Your task to perform on an android device: i would like to look on panko bread crumbs  with the help of le marche app
Image 0: 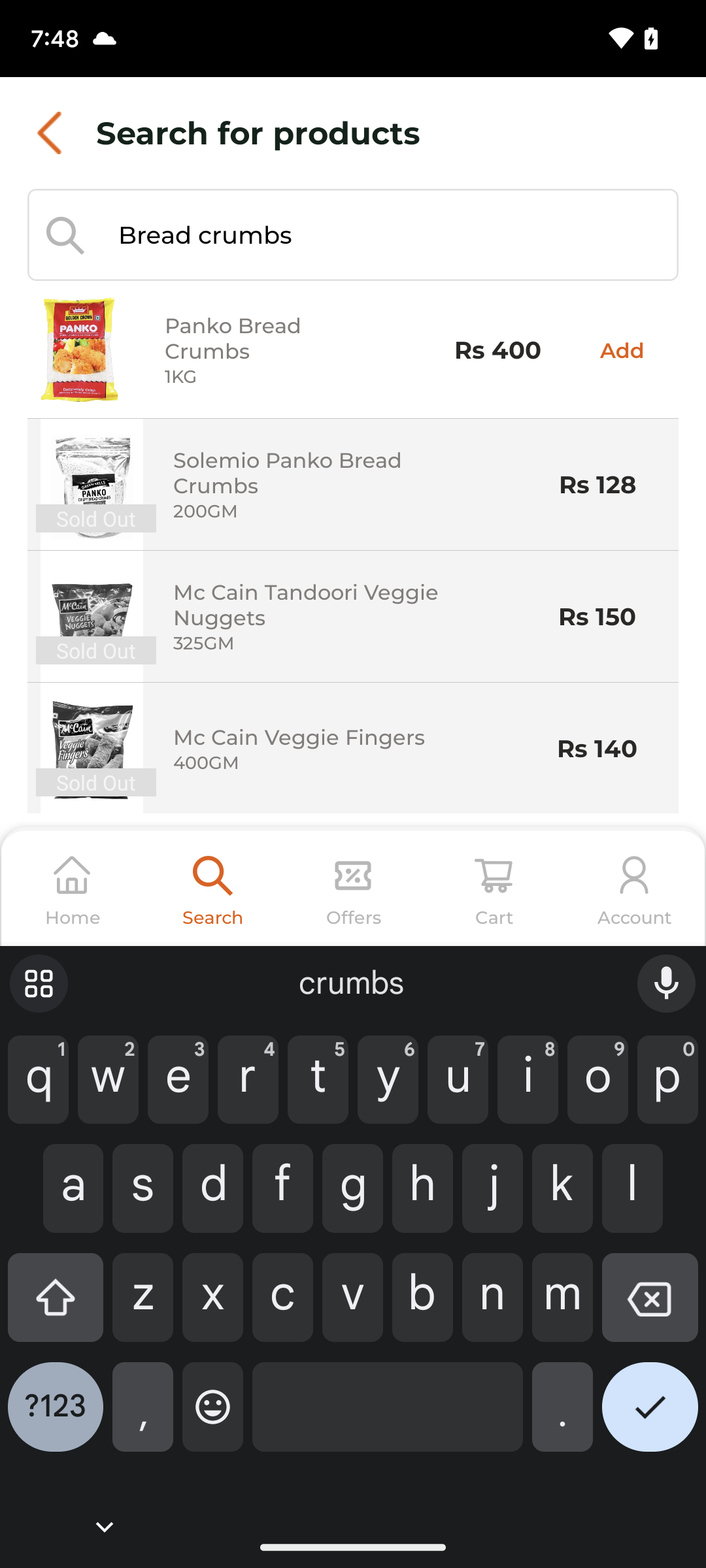
click on first option (panko bread crumbs) from the search down buying option at the screen 
Step 0: click (236, 338)
Image 1: 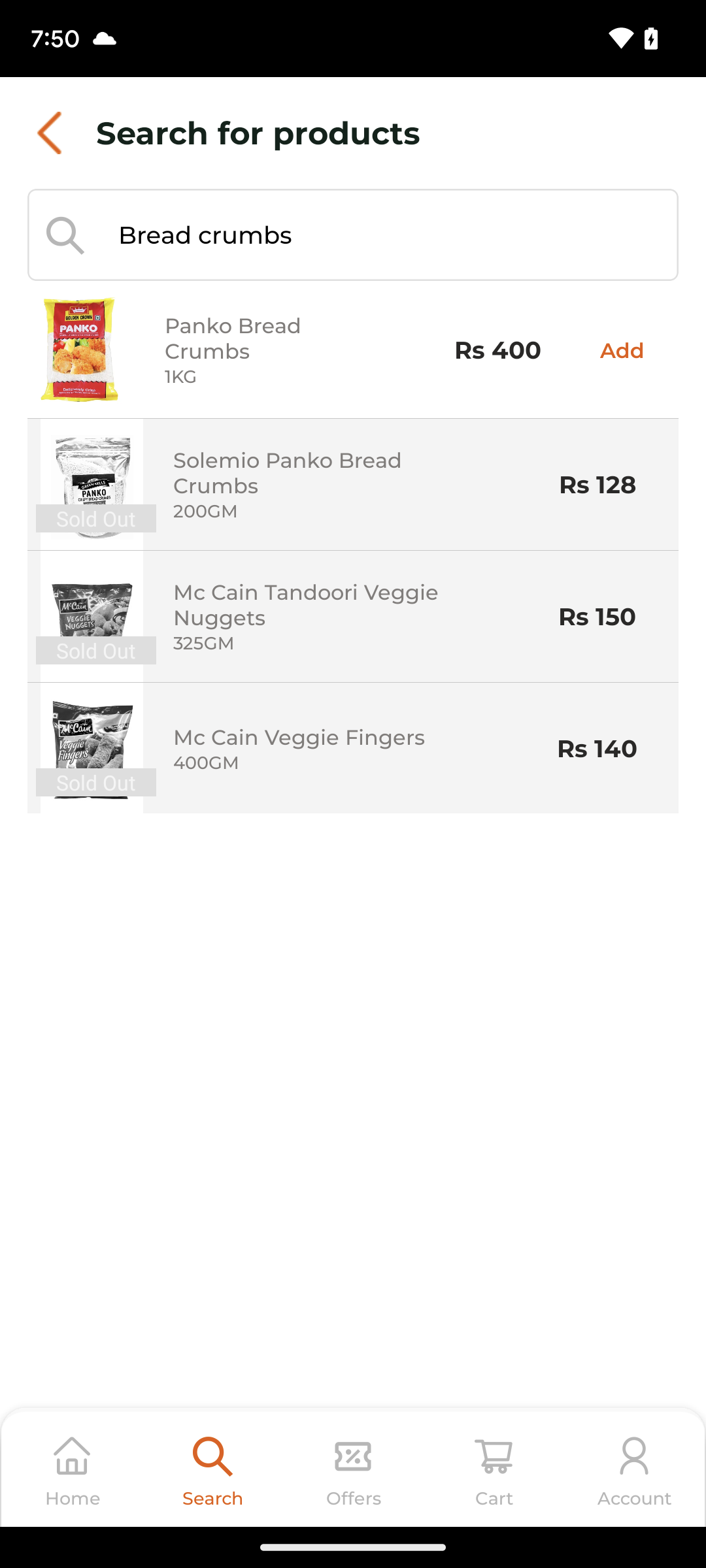
click on first option (panko bread crumbs) from the search down buying option at the screen 
Step 1: click (296, 350)